Your task to perform on an android device: View the more like this products of Drill machines for the comparison on the Tata neu app.
Image 0: 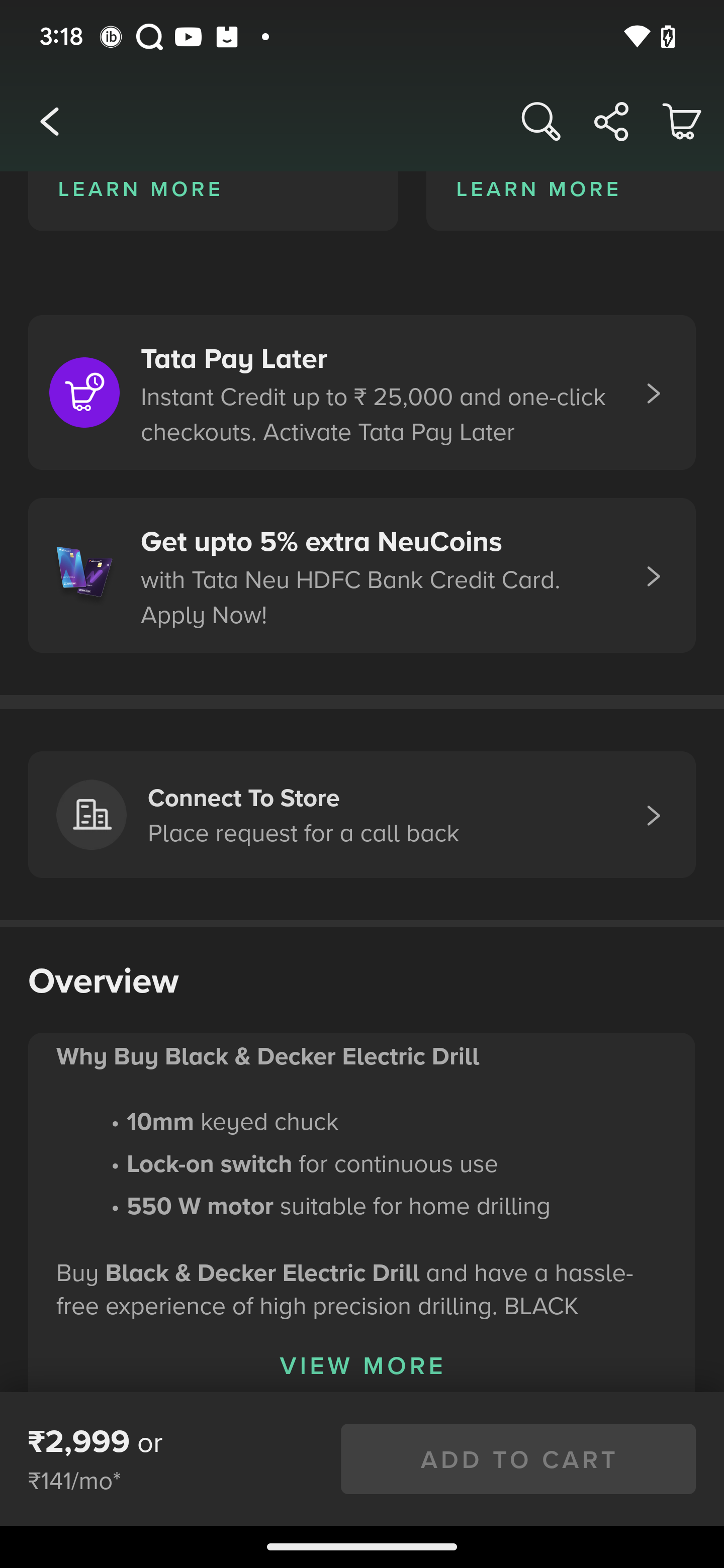
Swipe up on the screen to view similar products
Step 0: scroll down
Image 1: 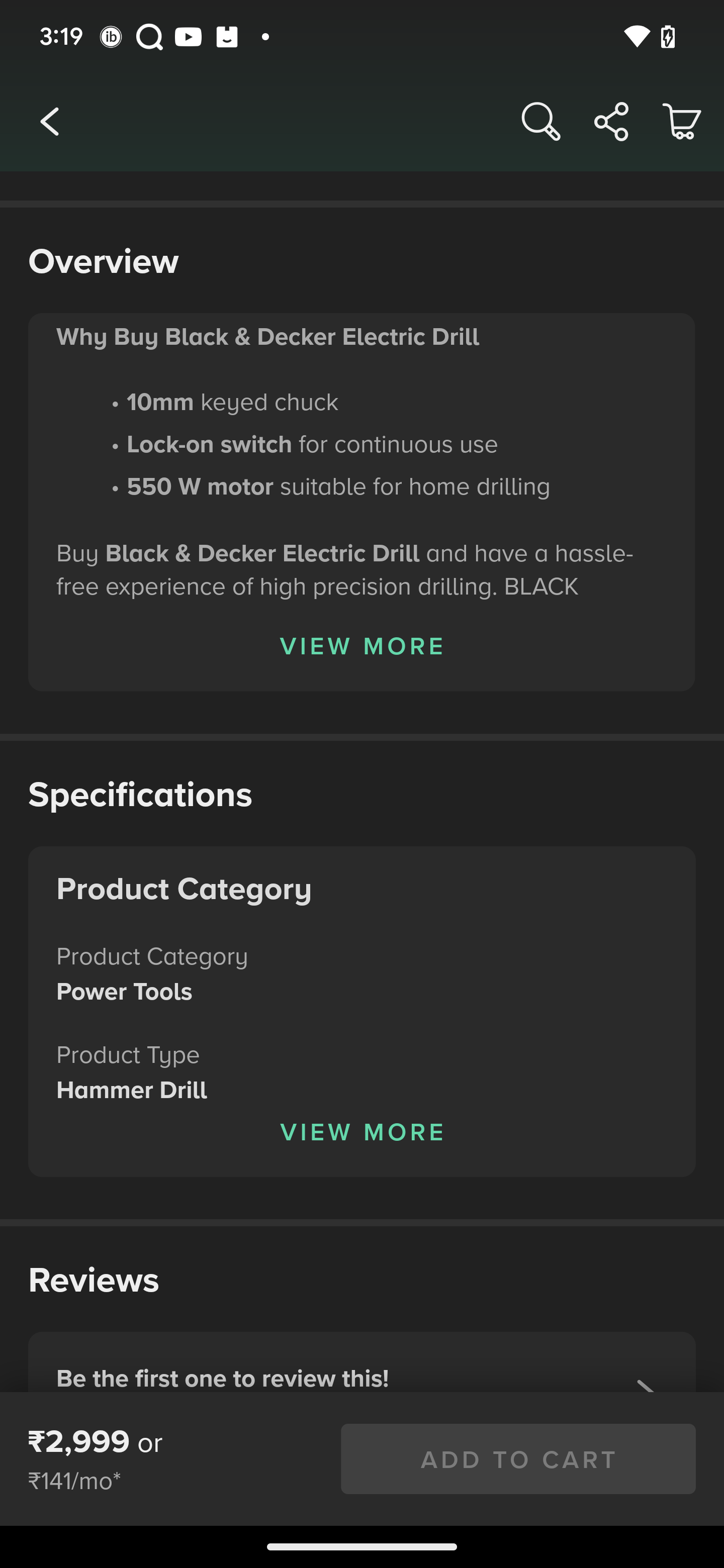
Swipe up on the screen to view similar products
Step 1: scroll down
Image 2: 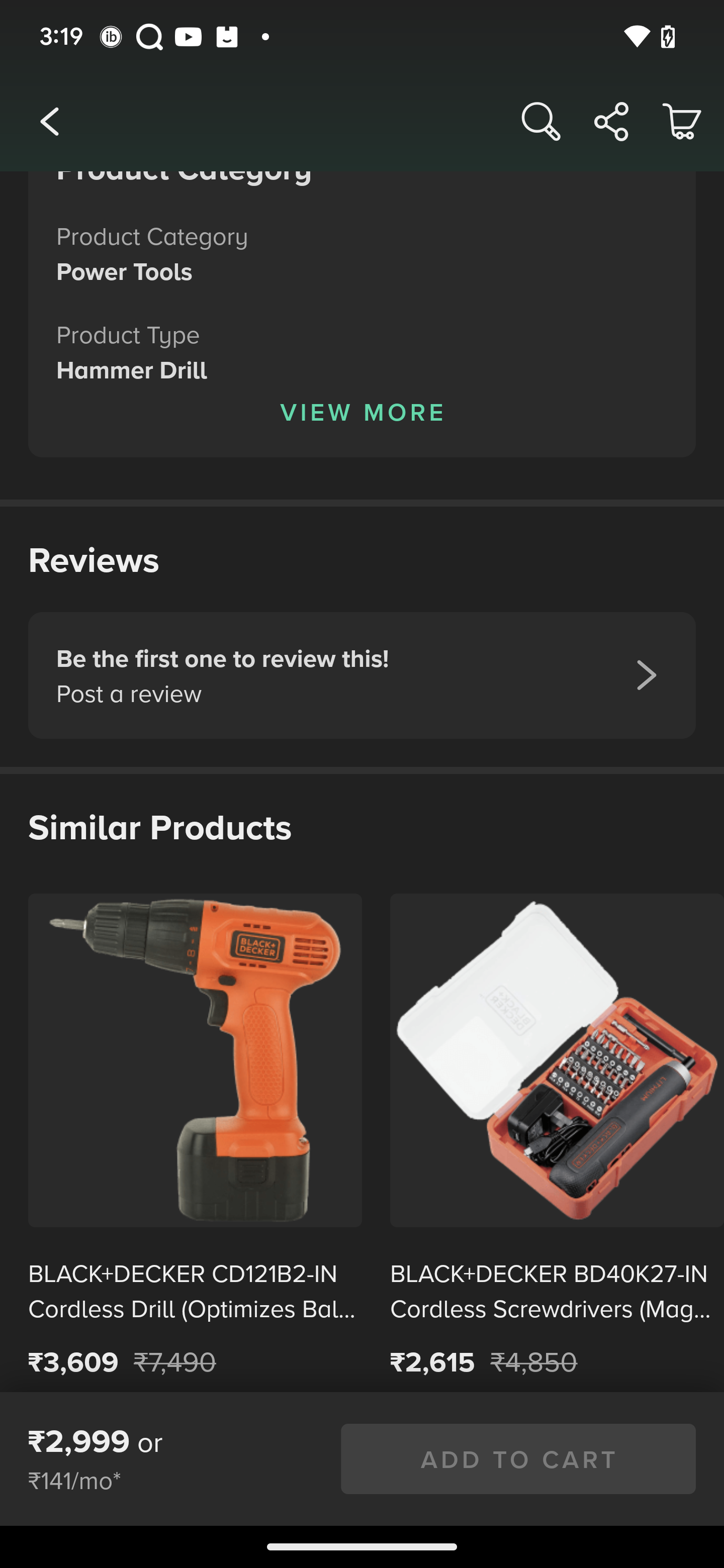
Swipe towards the left to view the other products 
Step 2: scroll right
Image 3: 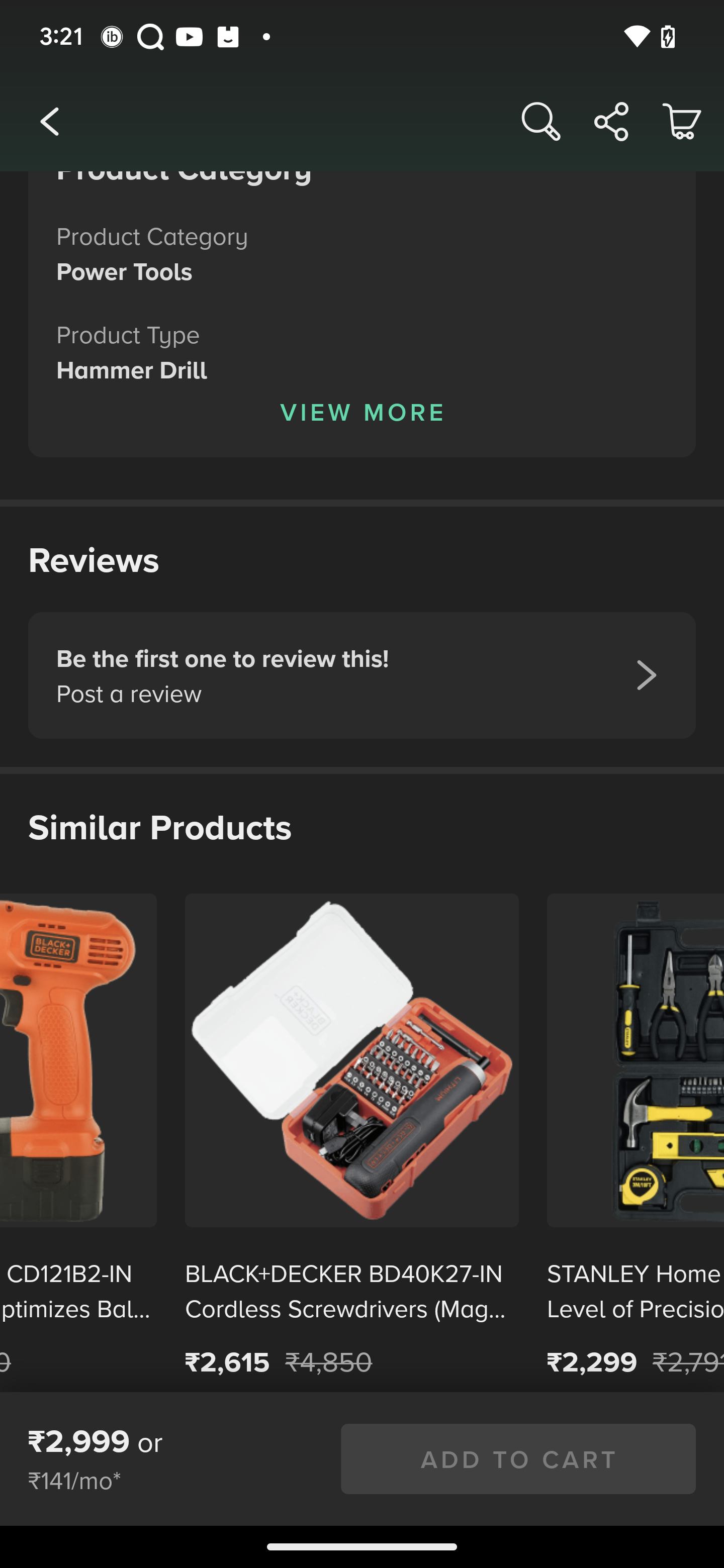
Swipe towards the left to view the other products 
Step 3: scroll right